Your task to perform on an android device: Move the Exel.txt file to the Office file folder in the Drive app
Image 0: 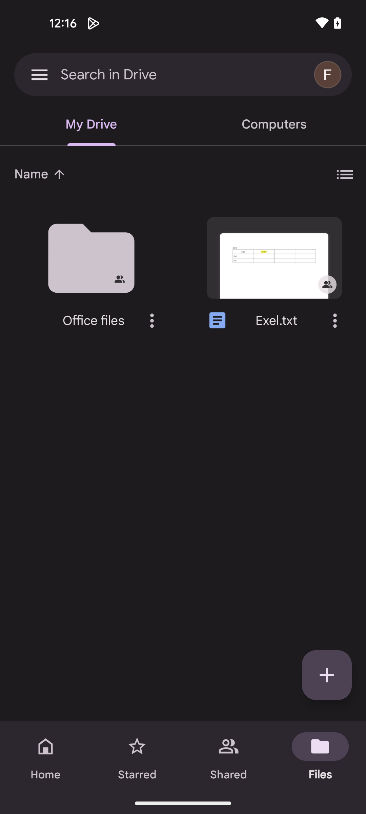
Click on the three dots of the Exel.txt file
Step 0: click (335, 320)
Image 1: 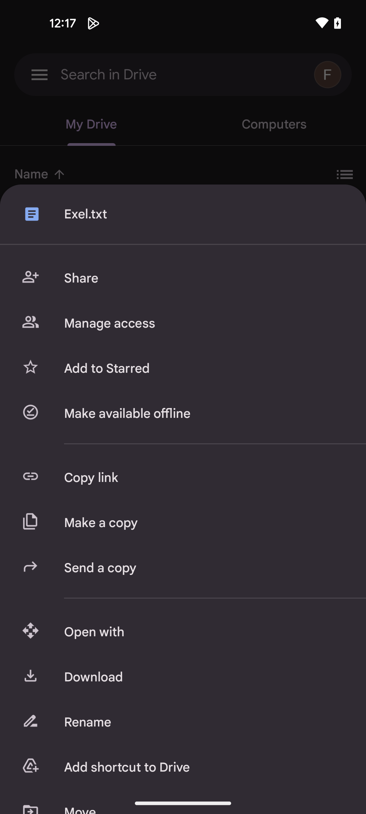
Swipe up to move option
Step 1: scroll down
Image 2: 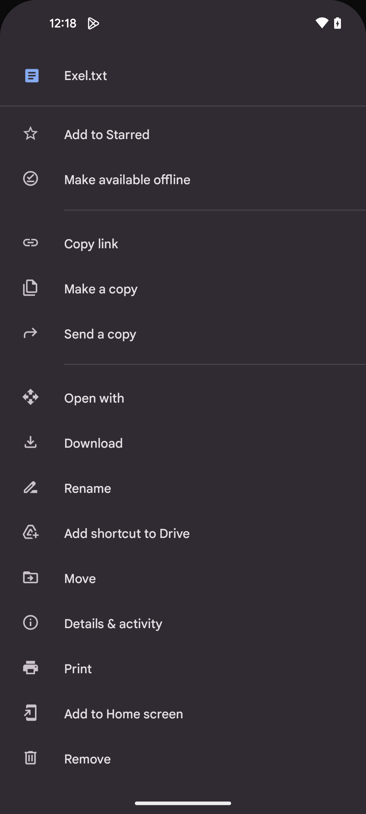
Click on the Move option
Step 2: click (204, 579)
Image 3: 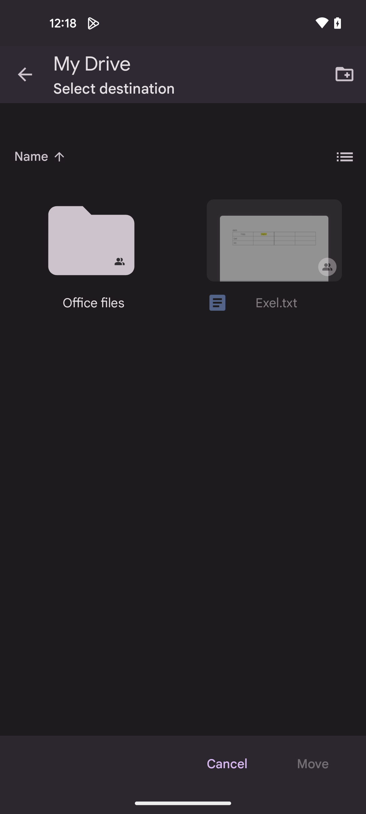
Select Office files
Step 3: click (98, 254)
Image 4: 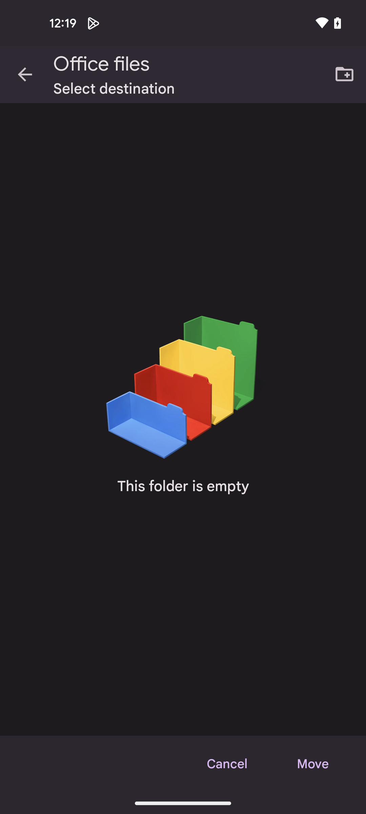
Click on the move button
Step 4: click (312, 764)
Image 5: 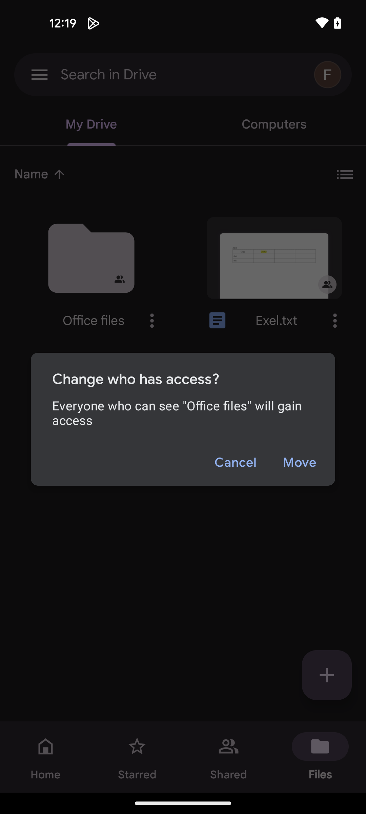
Click on the Move
Step 5: click (300, 462)